Your task to perform on an android device: I am looking for running shoes in size 39 as they fit me. Look for the same in the Shop by size NykaaFashion app
Image 0: 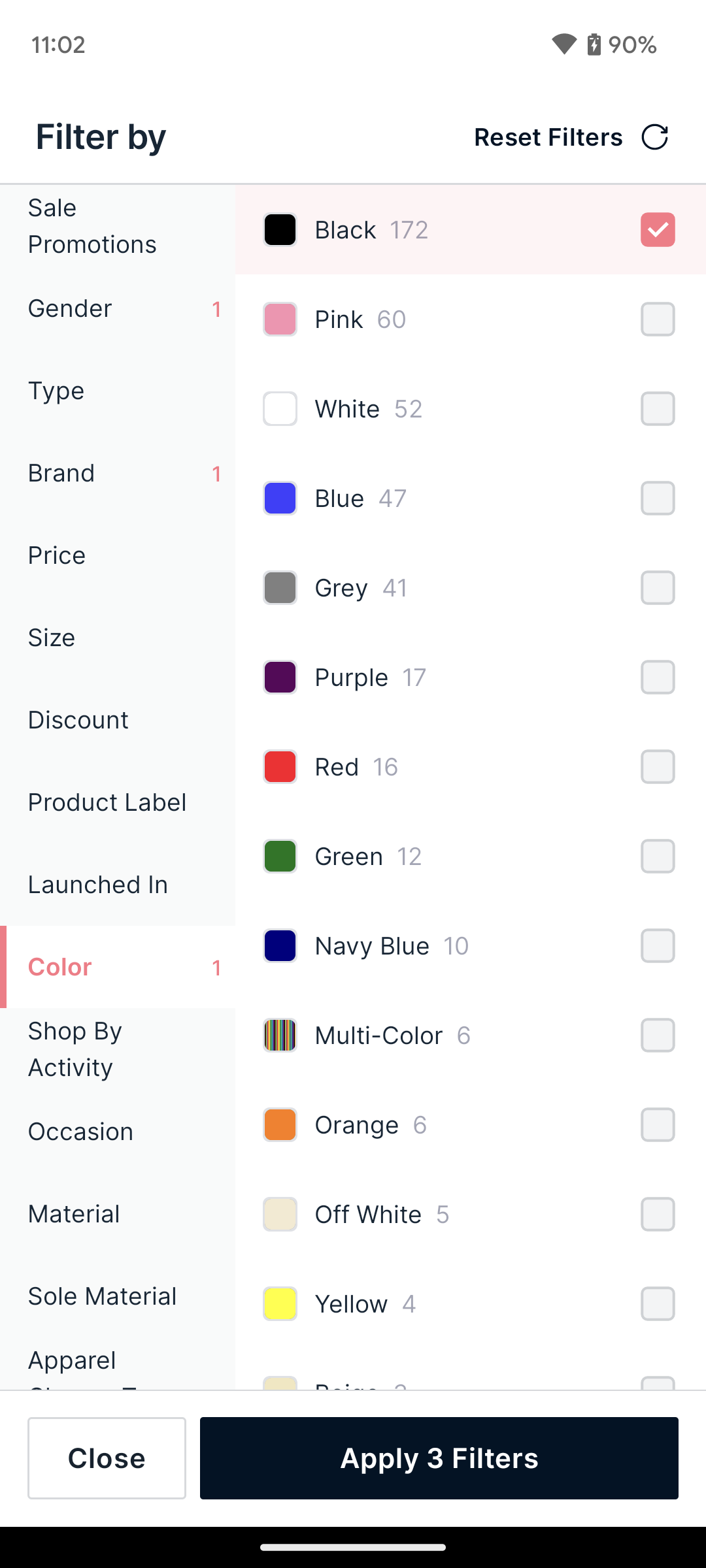
Click on the size option 
Step 0: click (118, 637)
Image 1: 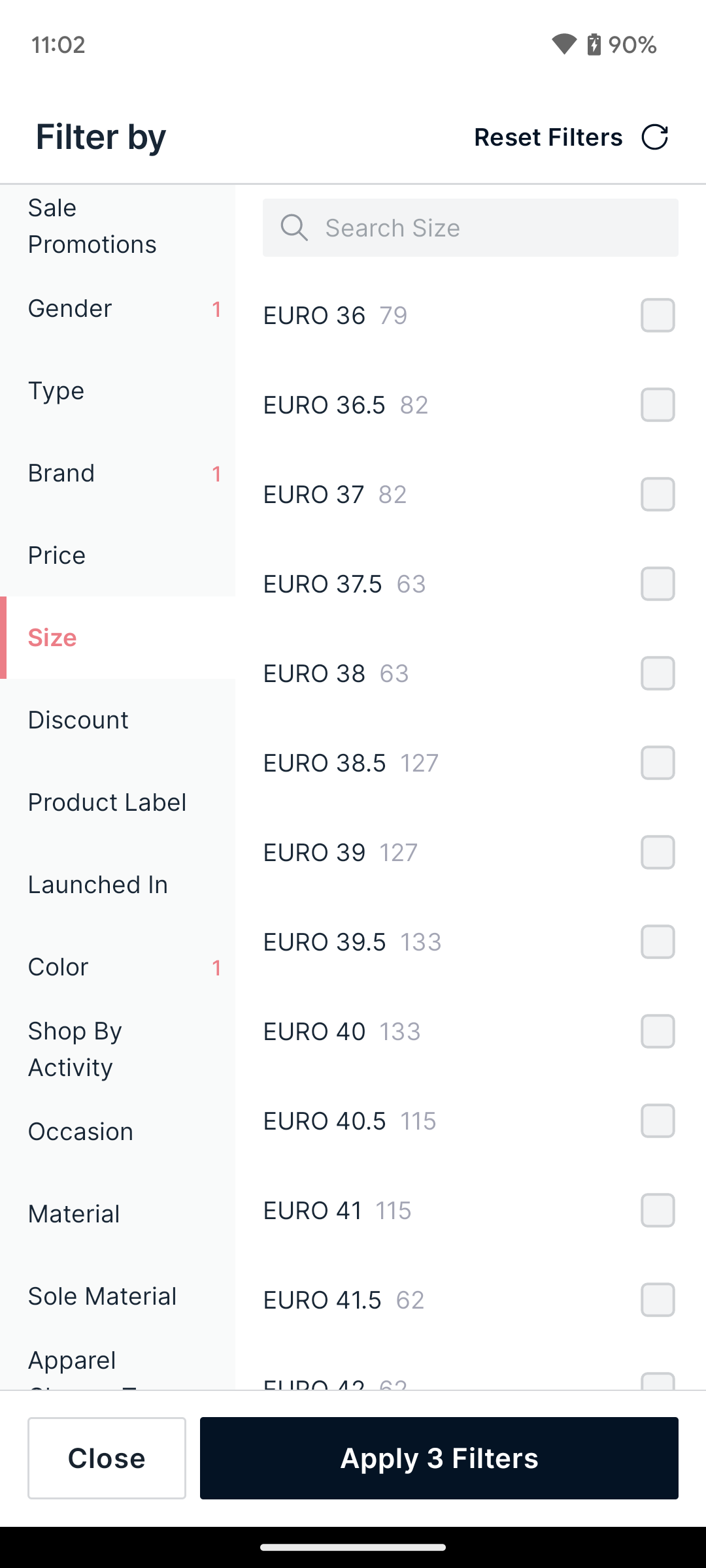
Click on the 39 size
Step 1: click (471, 852)